Your task to perform on an android device: Compare the other shoes of other type of the Same brand in the ebay app
Image 0: 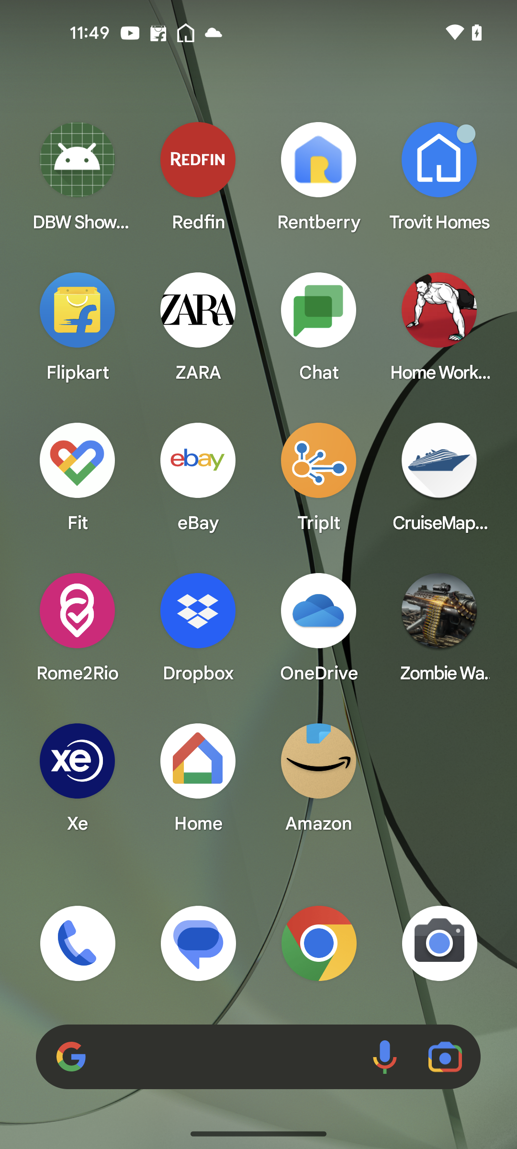
Open the ebay app
Step 0: open app "eBay"
Image 1: 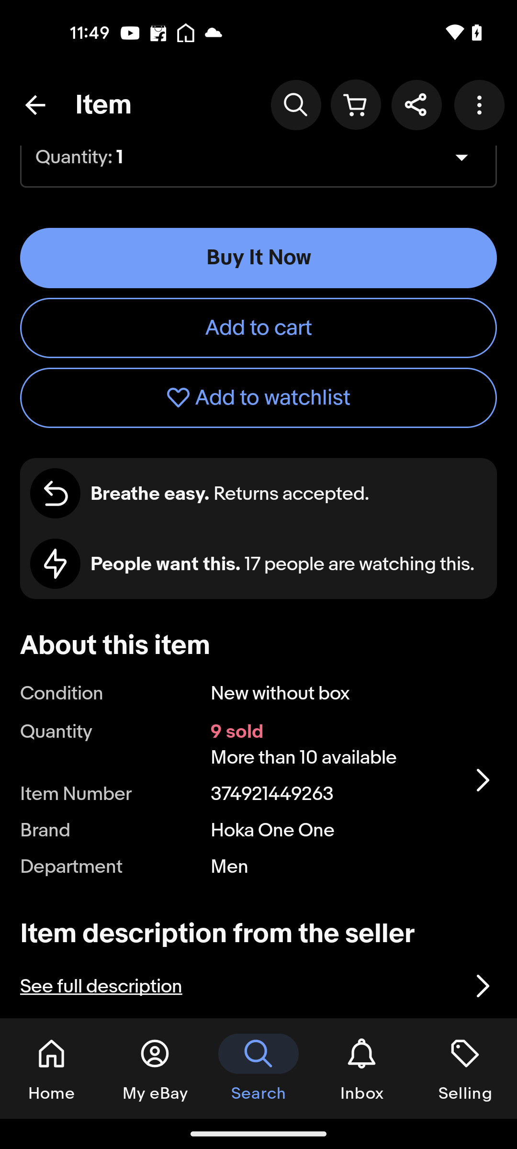
Scroll up for the similar shoes
Step 1: scroll down
Image 2: 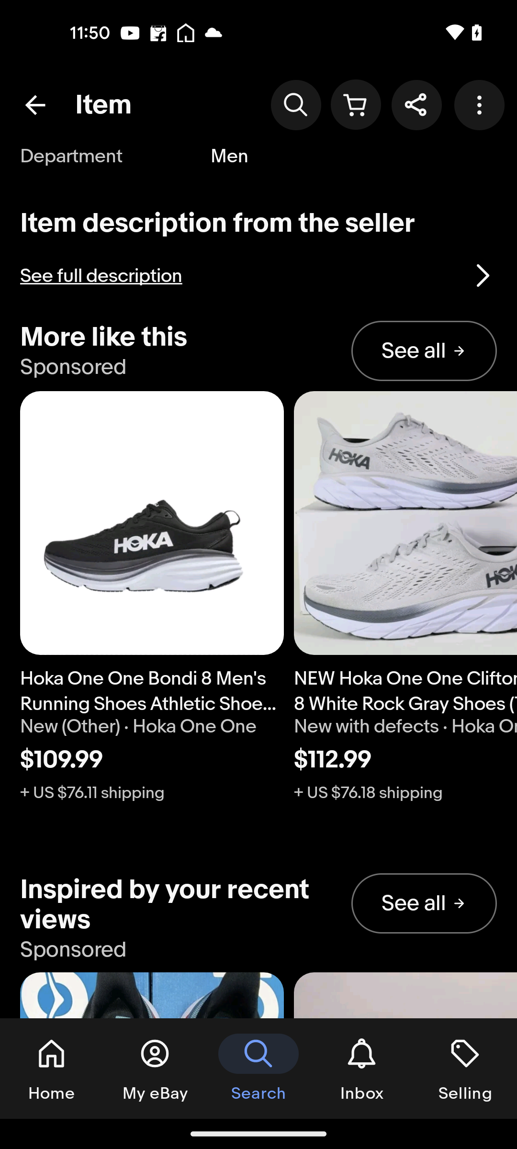
Scroll left for the comparison of shoes
Step 2: scroll right
Image 3: 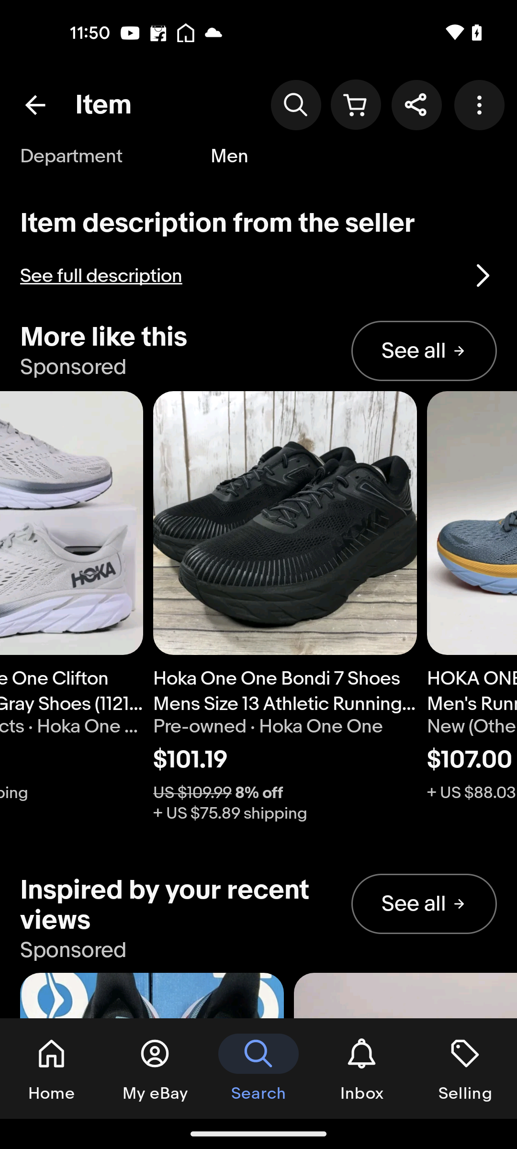
Scroll left for the comparison of shoes
Step 3: scroll right
Image 4: 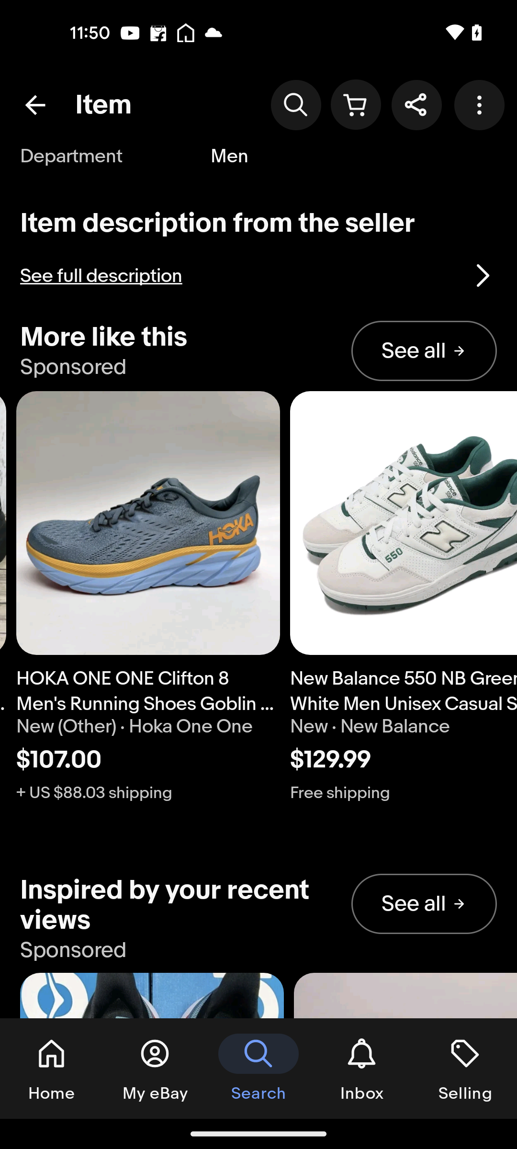
Scroll left for the comparison of shoes
Step 4: scroll right